Your task to perform on an android device: I want to find an article for caring tips for orchids in the Blossom app so that I am aware of typical problems with plant health.
Image 0: 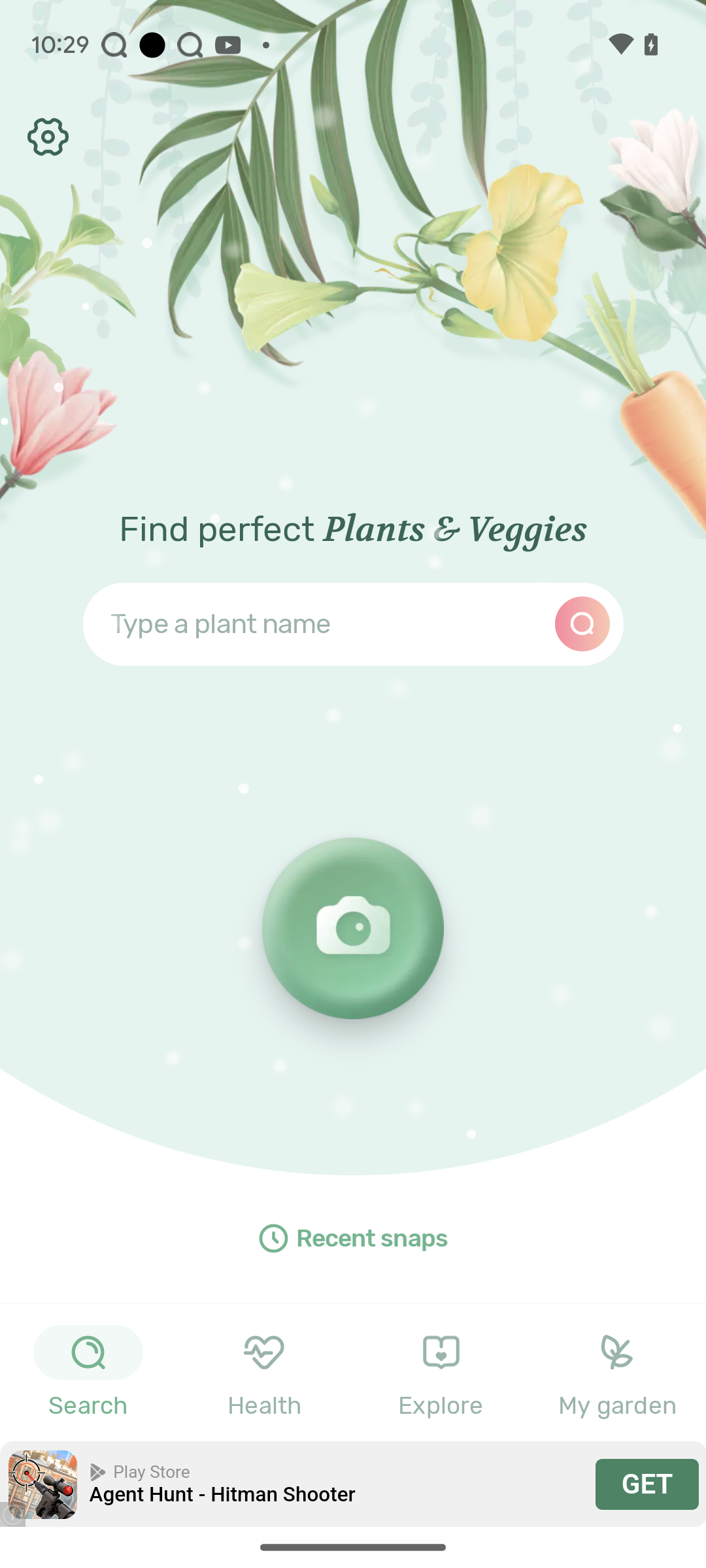
Click on the explore tab at the bottom of the screen
Step 0: click (441, 1372)
Image 1: 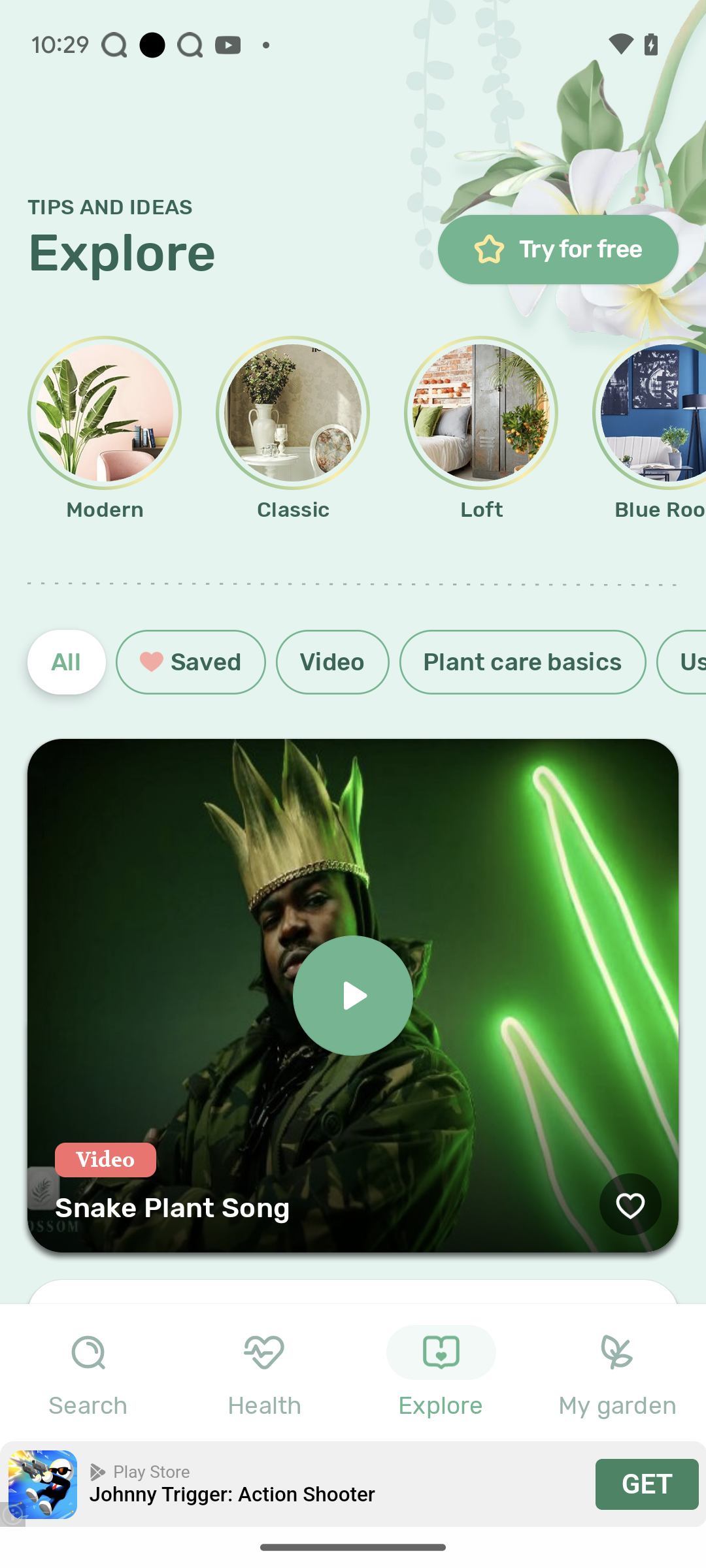
Swipe up to view the caring tips for orchids
Step 1: scroll down
Image 2: 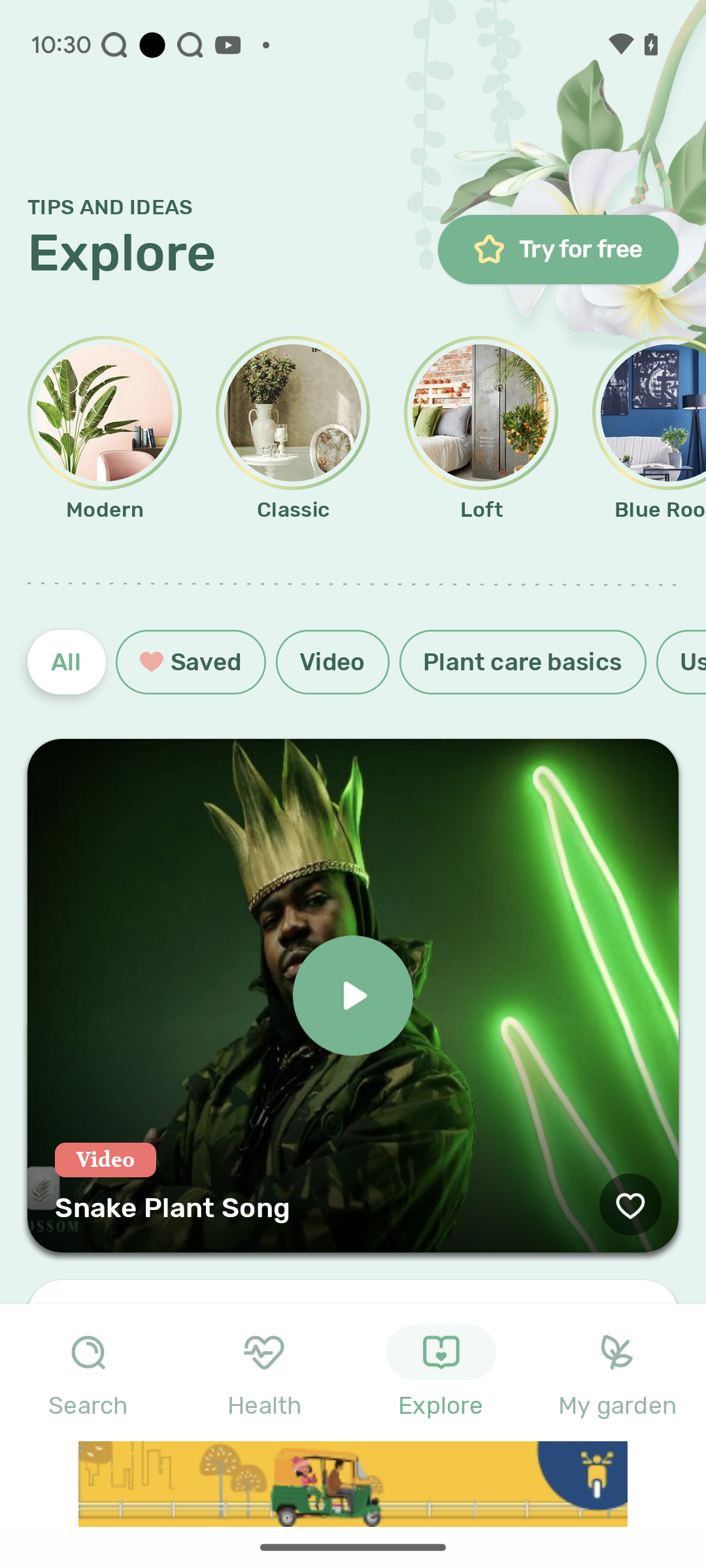
Swipe up to view the caring tips for orchids
Step 2: scroll down
Image 3: 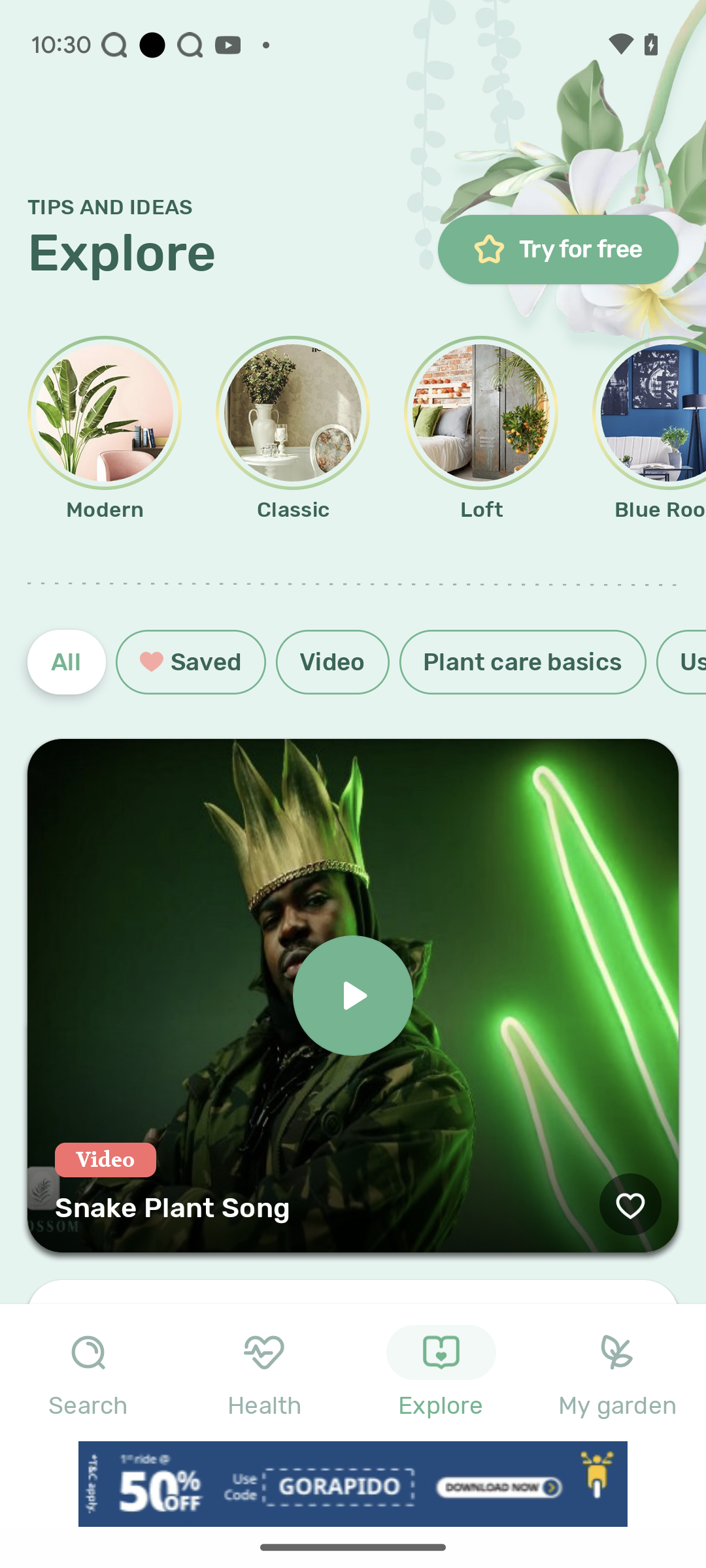
Swipe up to view the caring tips for orchids
Step 3: wait
Image 4: 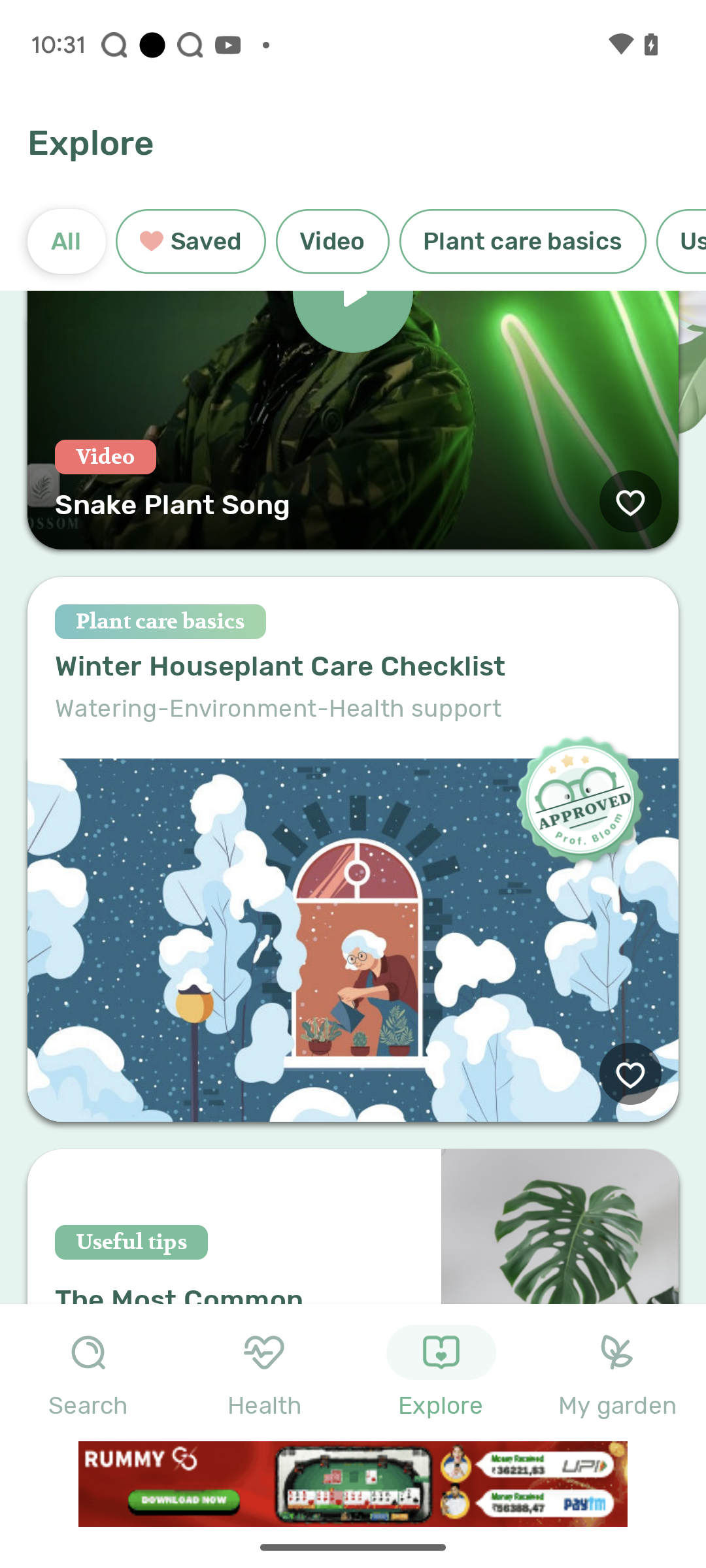
Swipe up to view the caring tips for orchids
Step 4: scroll down
Image 5: 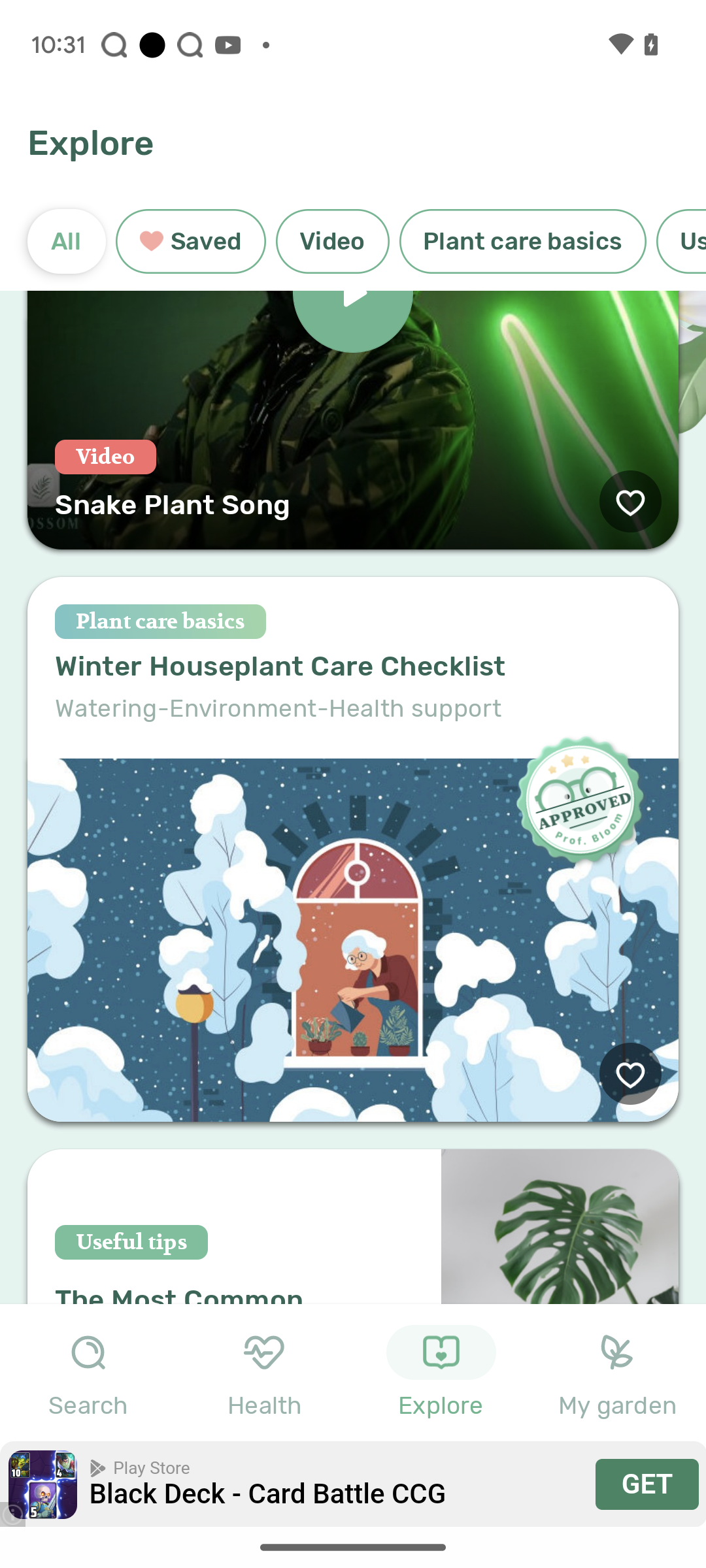
Swipe up to view the caring tips for orchids
Step 5: scroll down
Image 6: 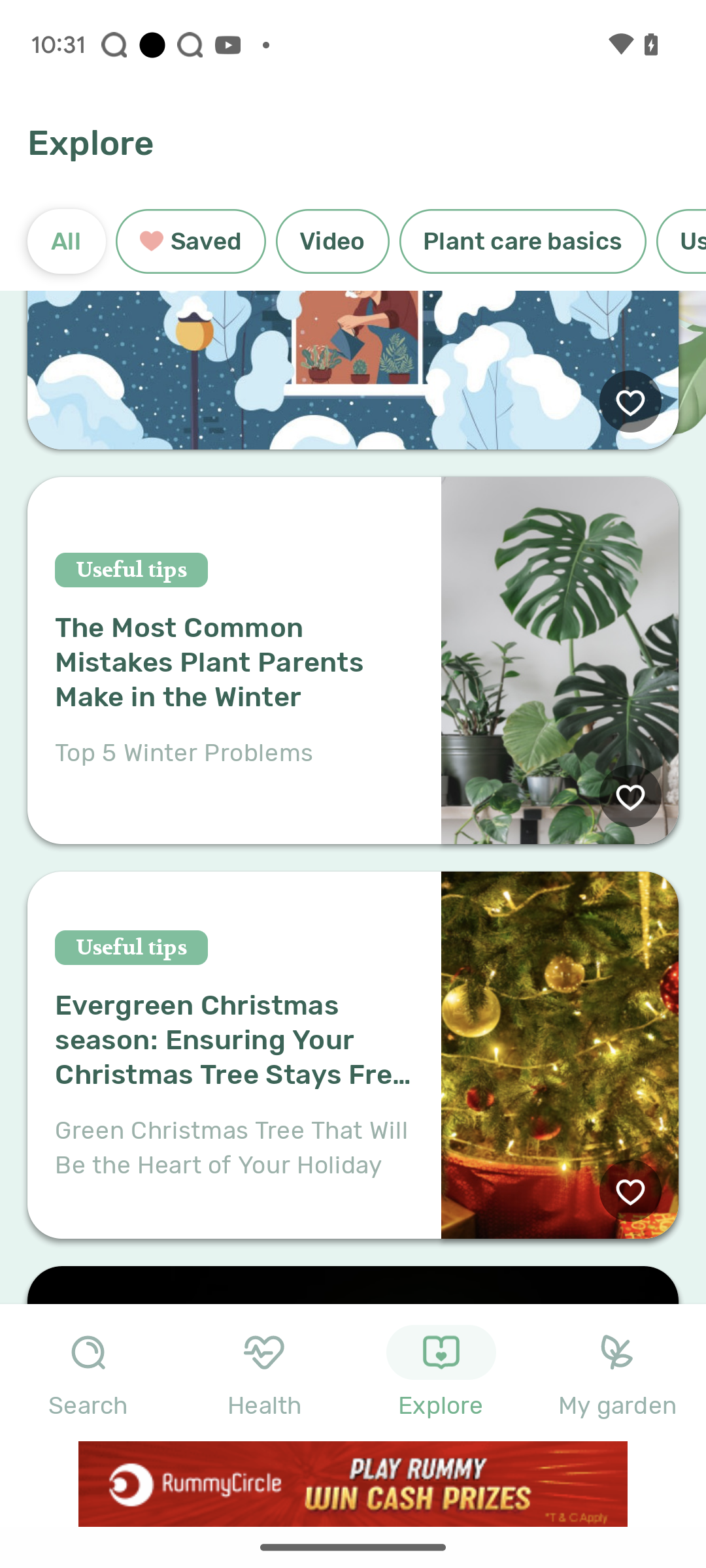
Swipe up to view the caring tips for orchids
Step 6: scroll down
Image 7: 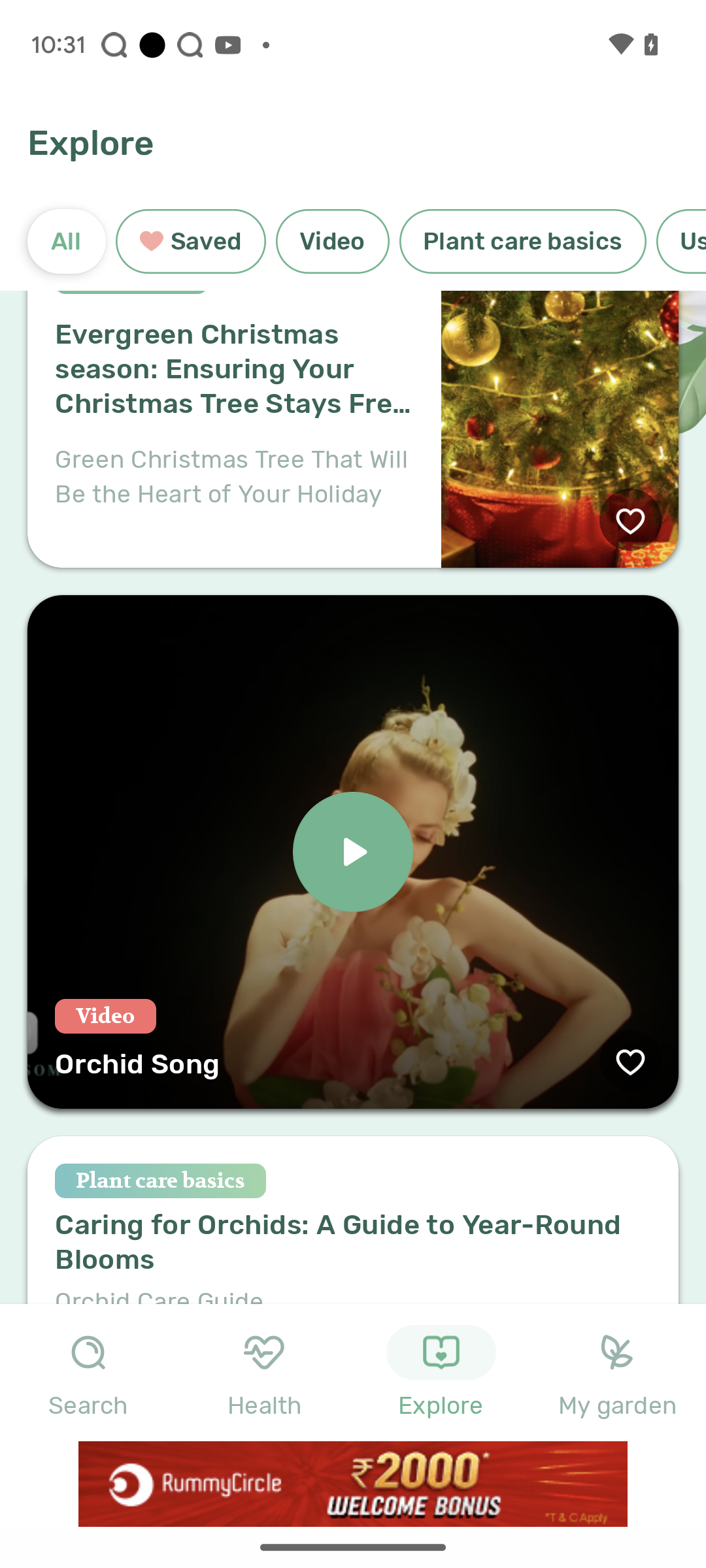
Swipe up to view the caring tips for orchids
Step 7: scroll down
Image 8: 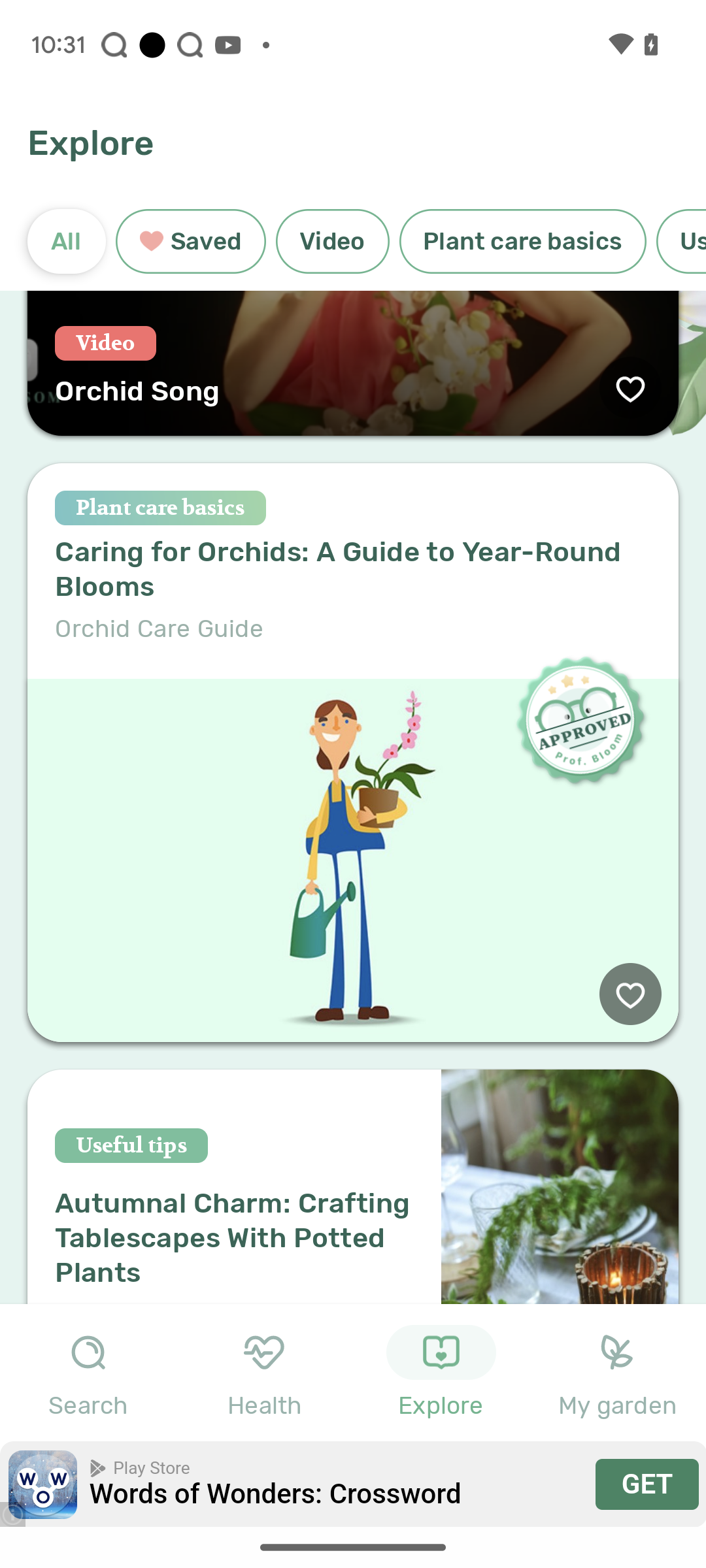
Click on the caring tips for orchids
Step 8: click (352, 569)